Your task to perform on an android device: Watch a musical video in the background on the YouTube app.
Image 0: 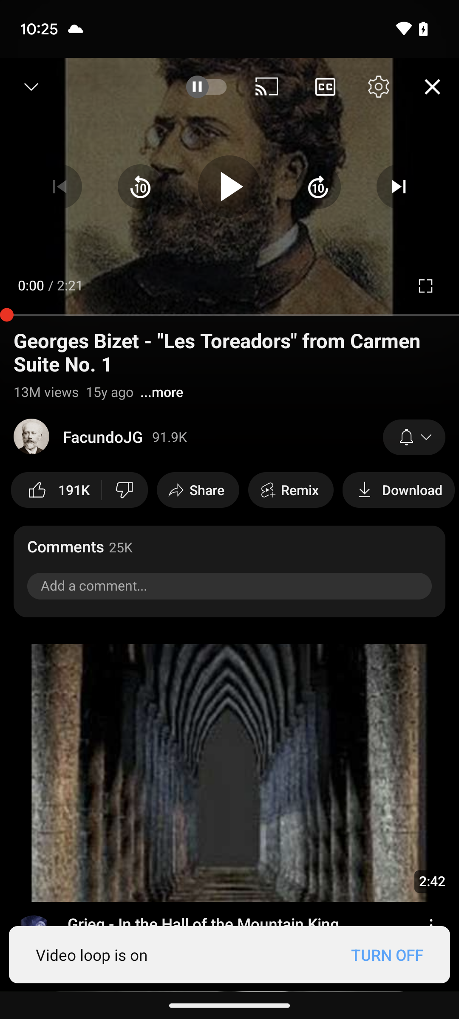
Tap on the video present on the screen.
Step 0: click (229, 186)
Image 1: 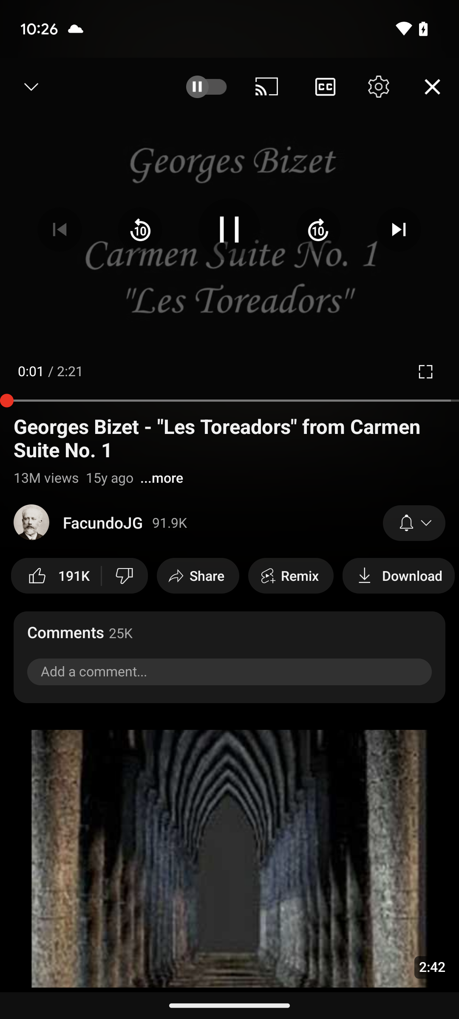
To play video in the background, go to the arrow present in the upper left corner of the screen.
Step 1: click (31, 86)